Your task to perform on an android device: As i am finding suitable to be gifted View the details of the skechers women's Arch comfort sneaker waking  Shoes in the ebay app .
Image 0: 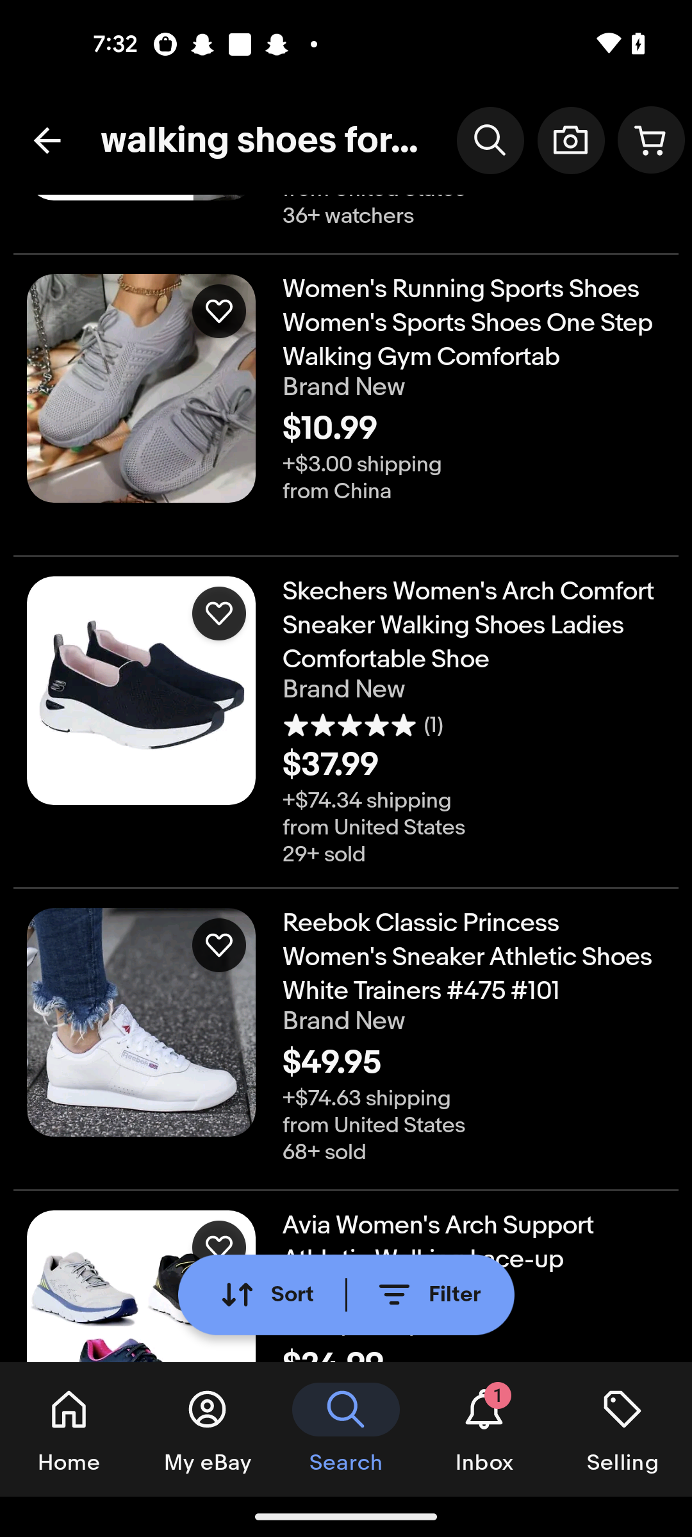
Click on the skechers women's Arch comfort sneaker waking Shoes
Step 0: click (474, 625)
Image 1: 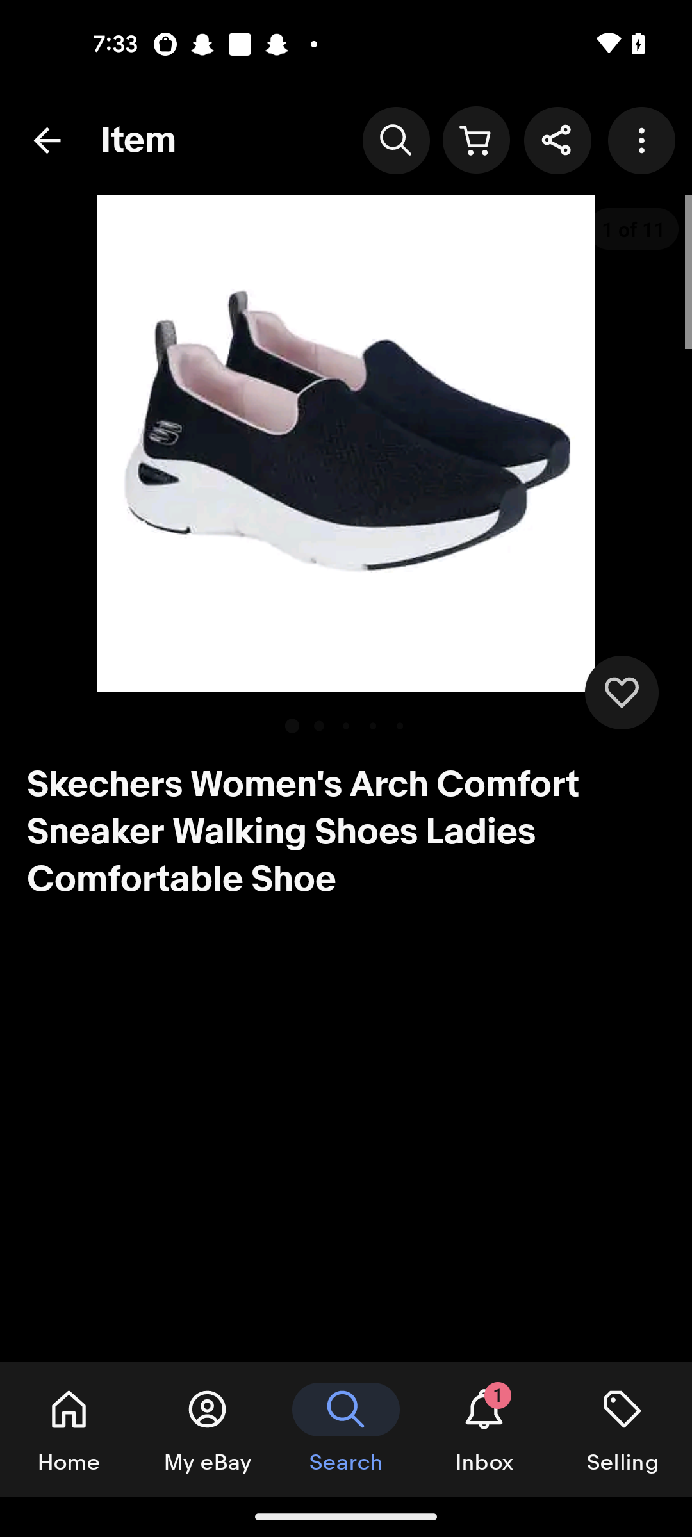
Click on the skechers women's Arch comfort sneaker waking Shoes
Step 1: wait
Image 2: 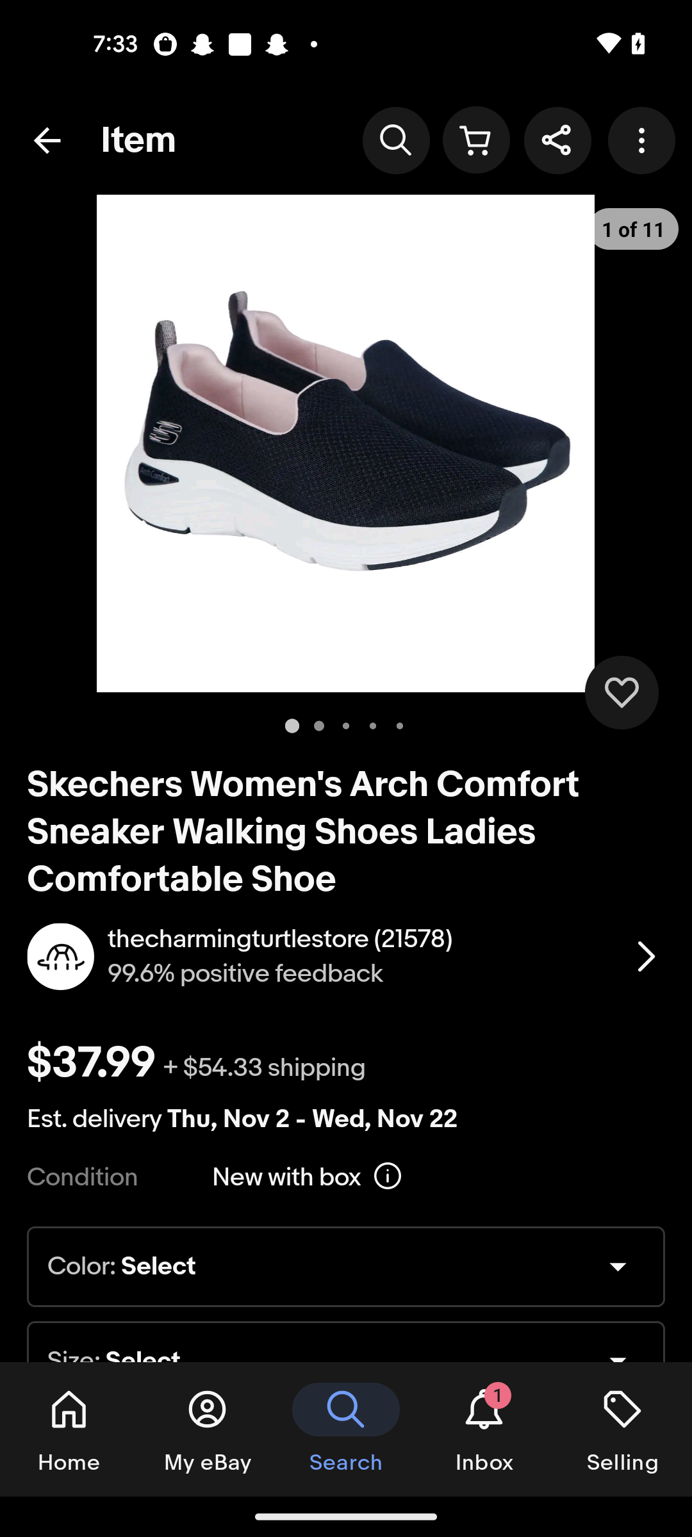
Swipe up to view the details 
Step 2: scroll down
Image 3: 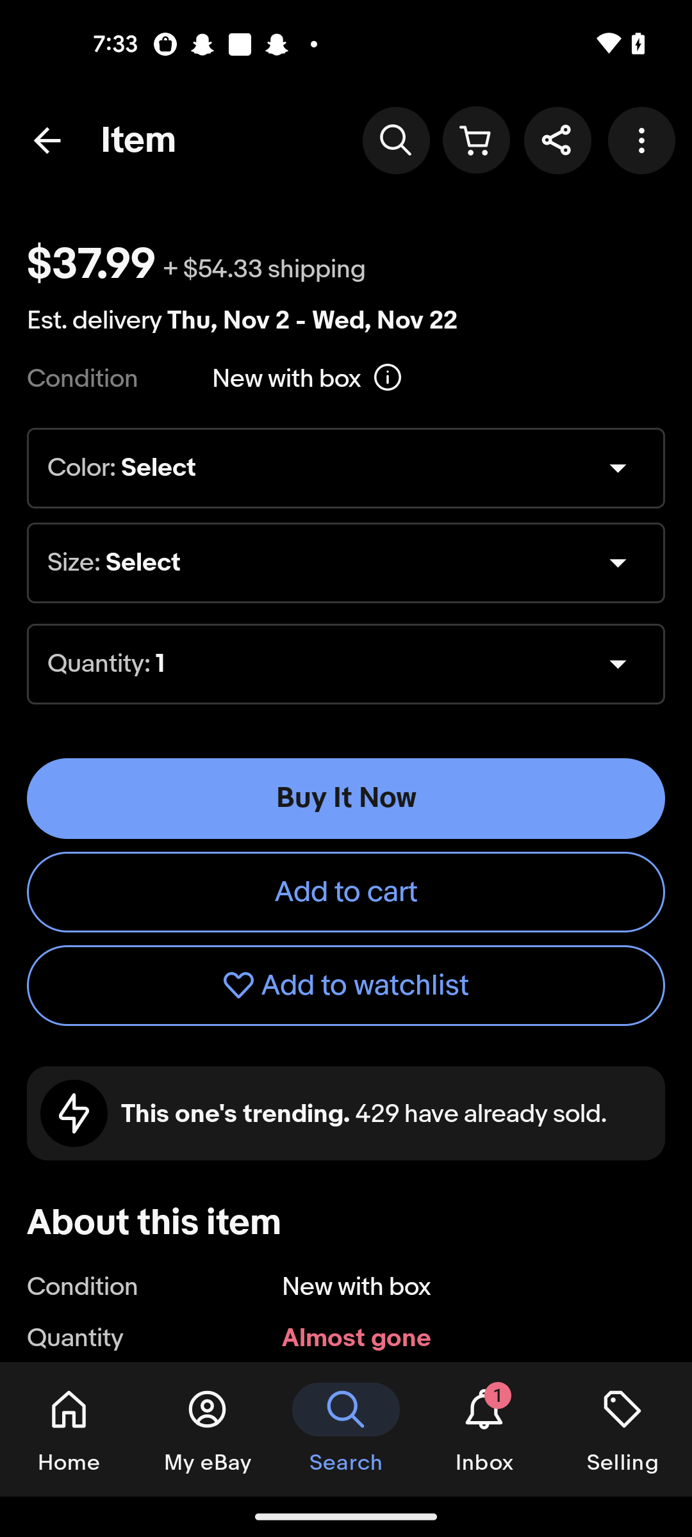
Swipe up to view the details 
Step 3: scroll down